Your task to perform on an android device: Find out the phone build number
Image 0: 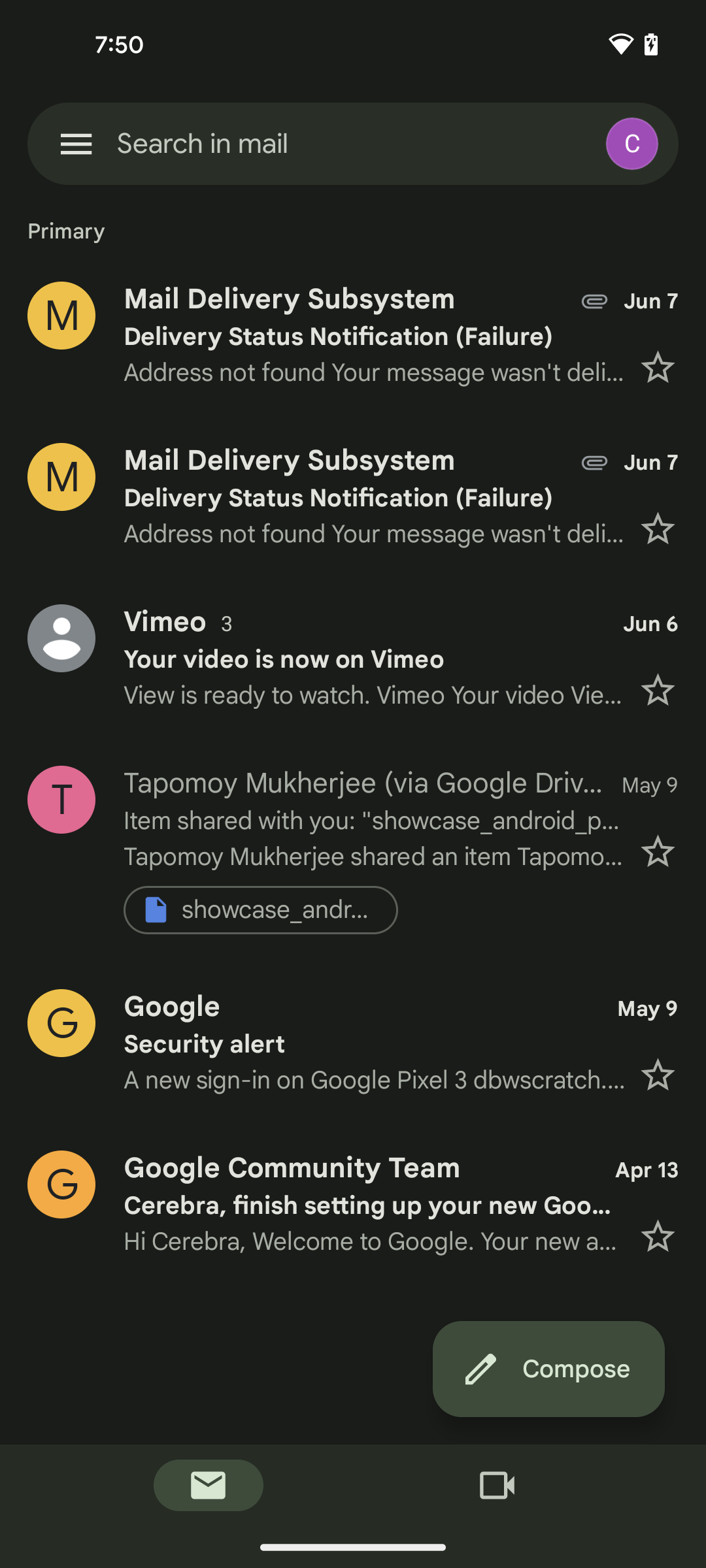
open settings app
Step 0: open app "Settings"
Image 1: 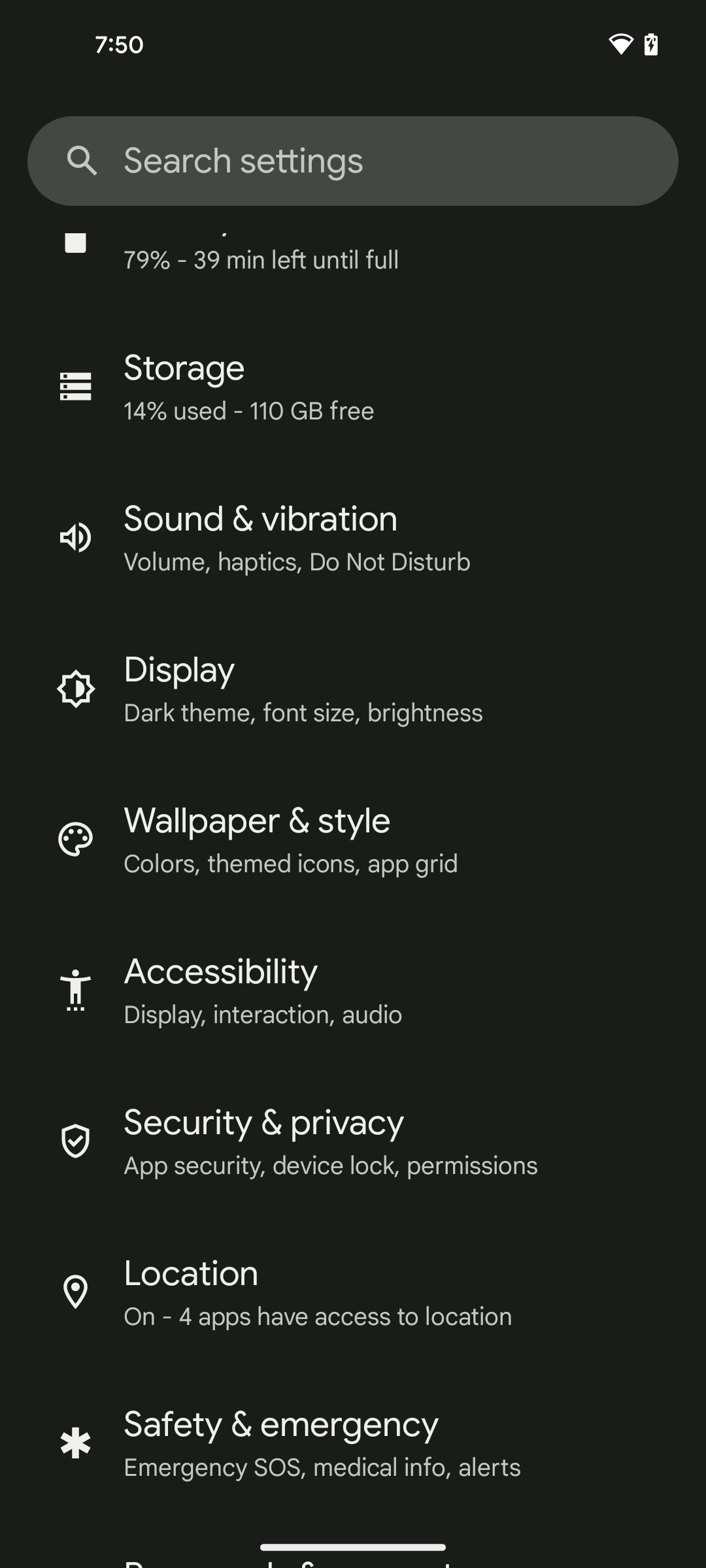
scroll down for About phone
Step 1: scroll down
Image 2: 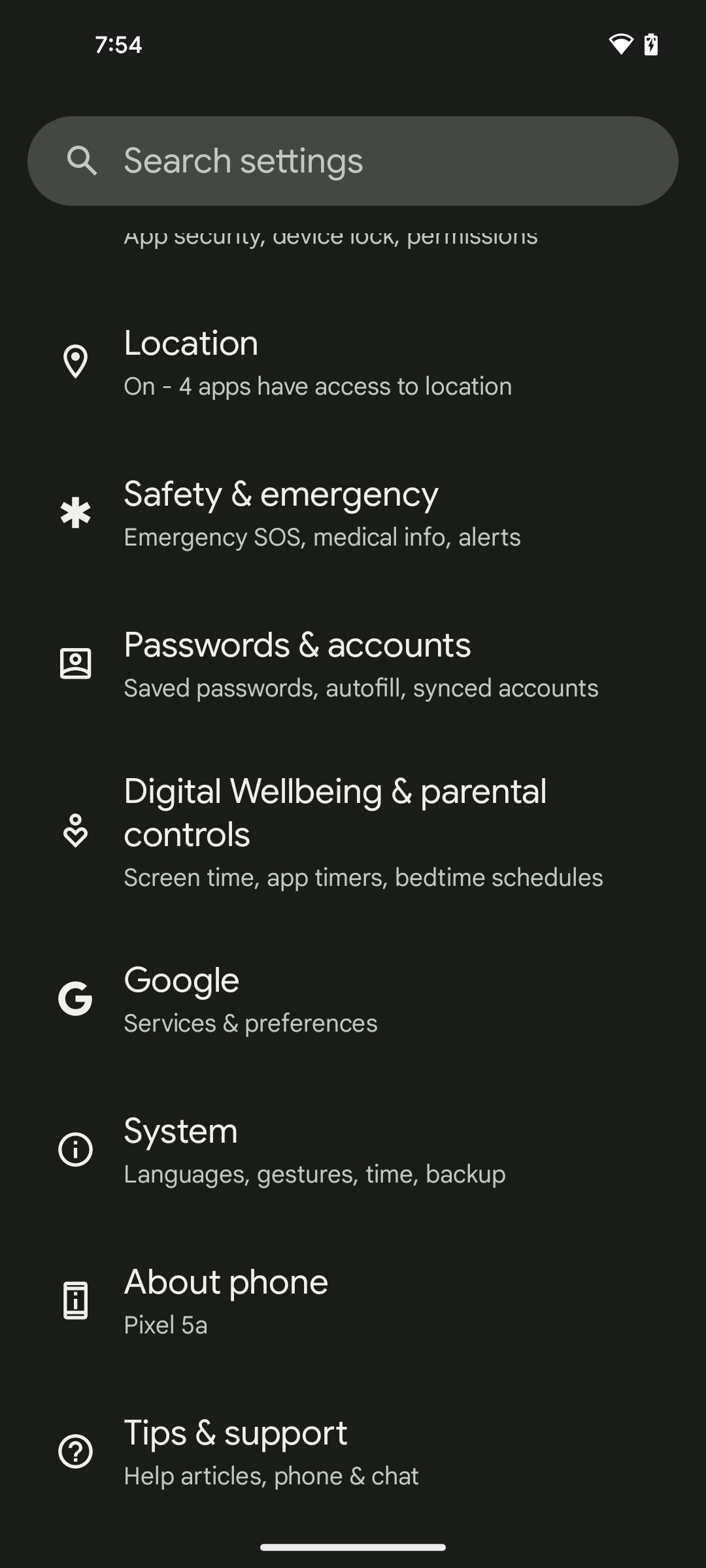
Click on the About phone option
Step 2: click (401, 1299)
Image 3: 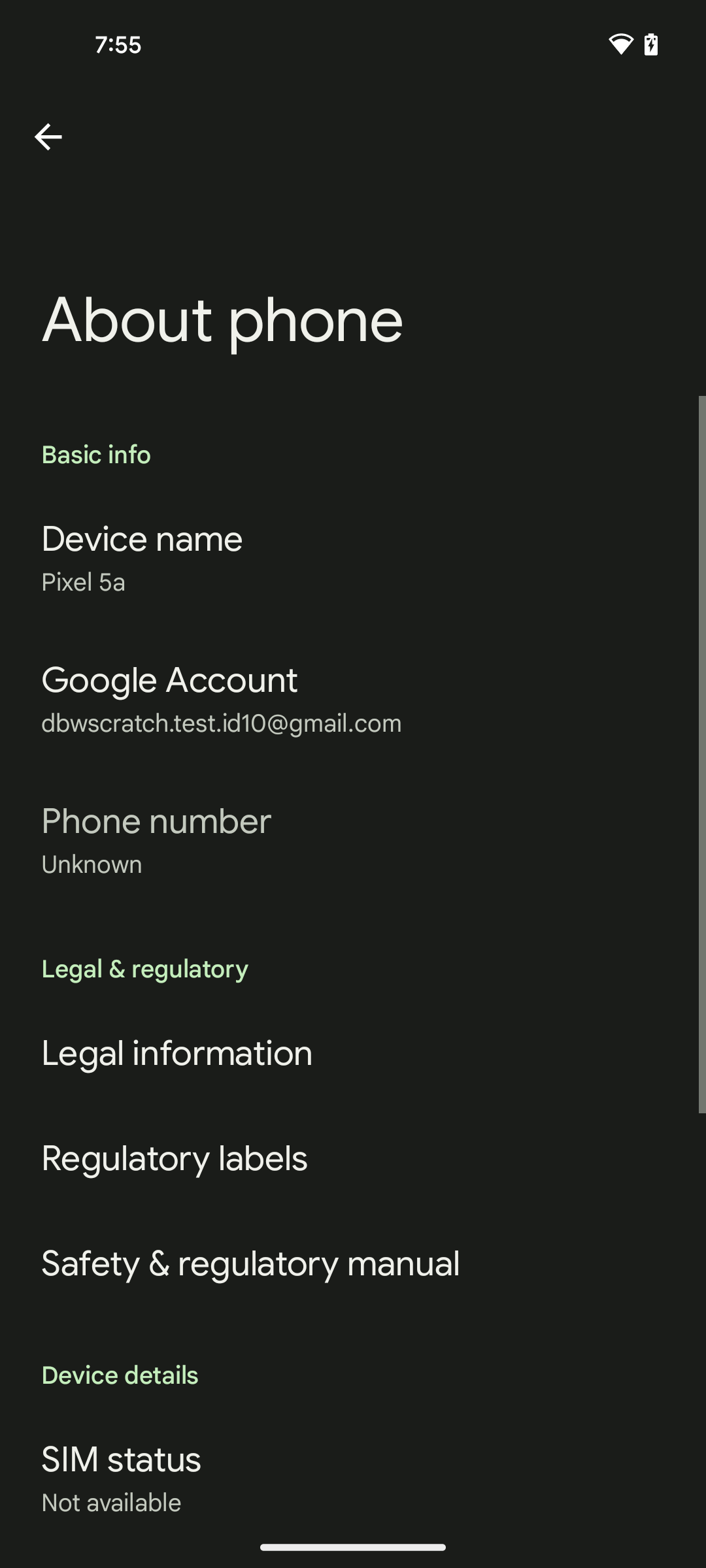
scroll down to see build number
Step 3: scroll down
Image 4: 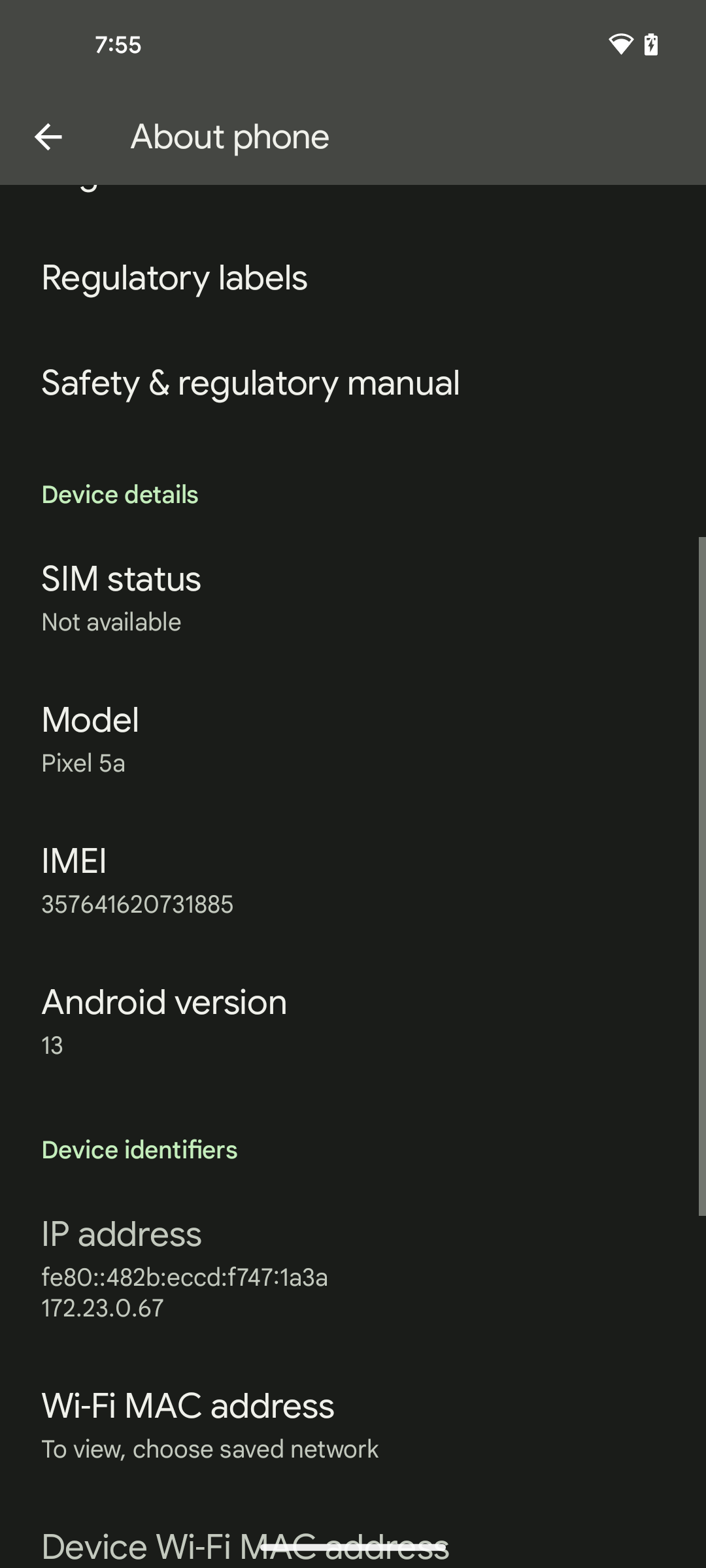
scroll down to see build number
Step 4: scroll down
Image 5: 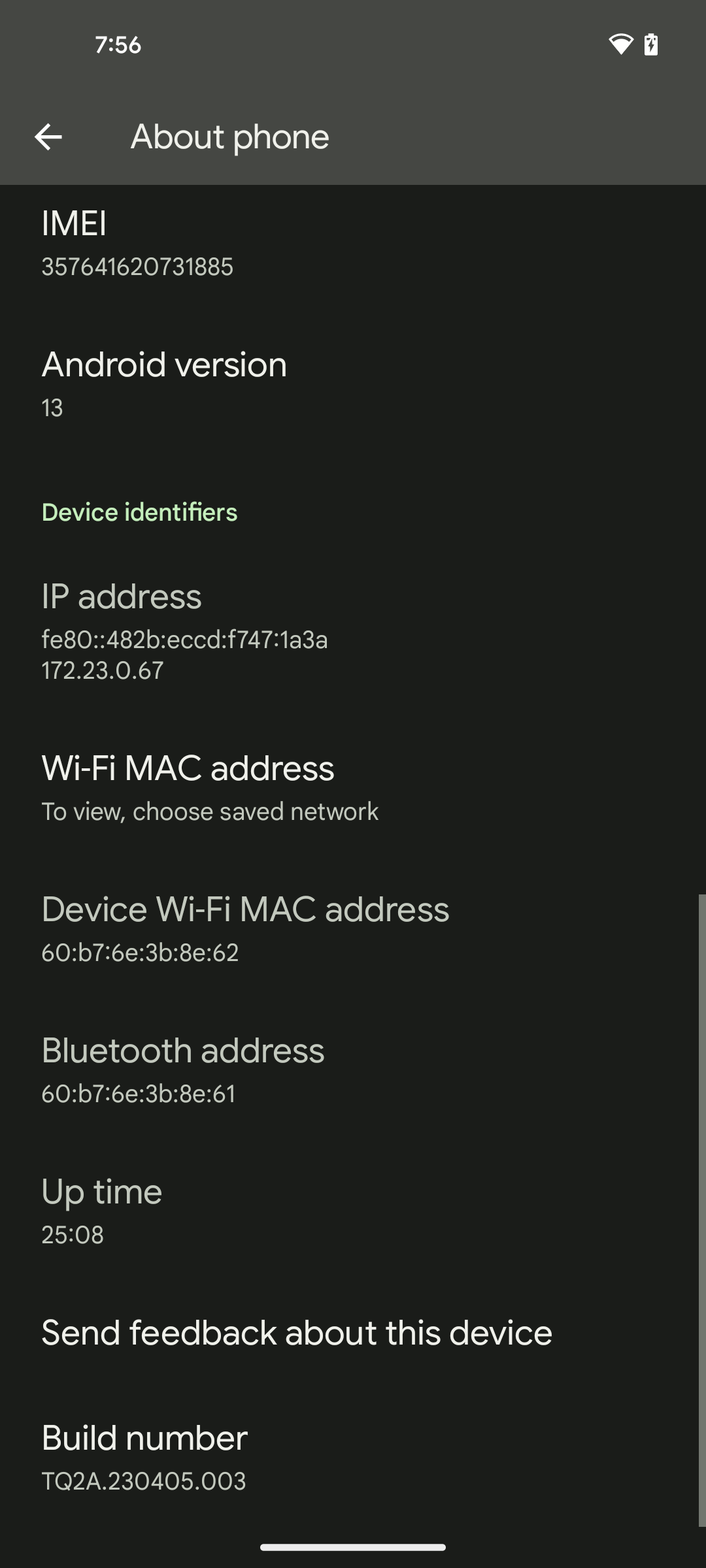
click on the Build number
Step 5: click (360, 1456)